Your task to perform on an android device: Go to RailYatri app and search for train from New Delhi to Amritsar Jn. on 29 Jun, 2023.
Image 0: 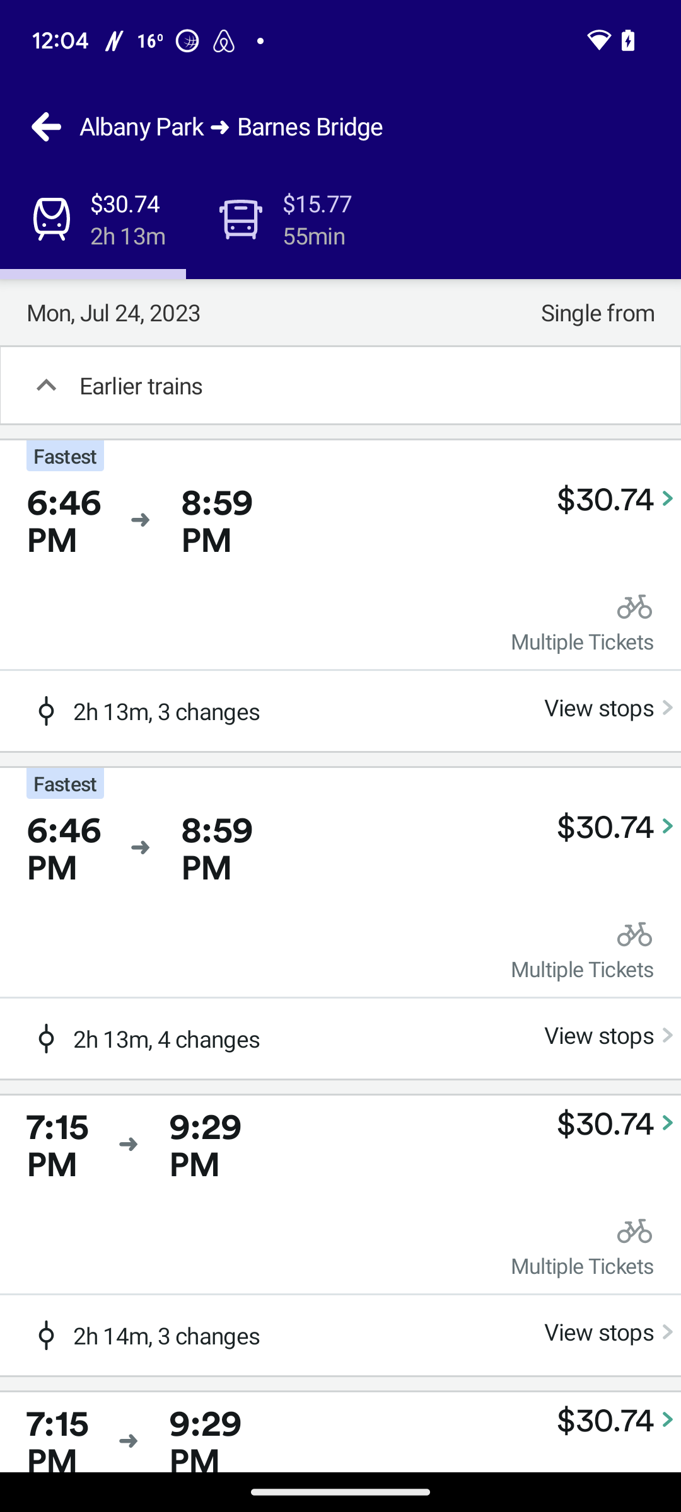
Go to RailYatri app
Step 0: open app "RailYatri"
Image 1: 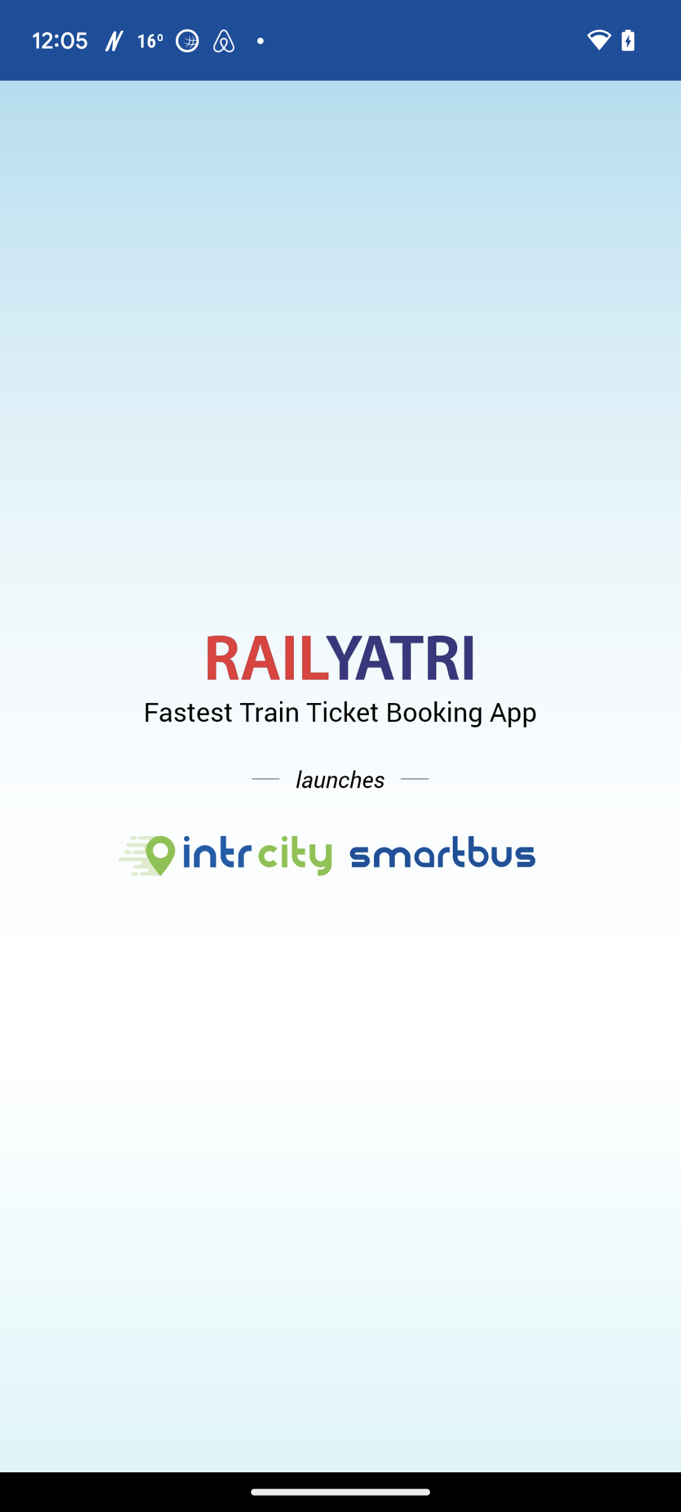
Go to RailYatri app
Step 1: wait
Image 2: 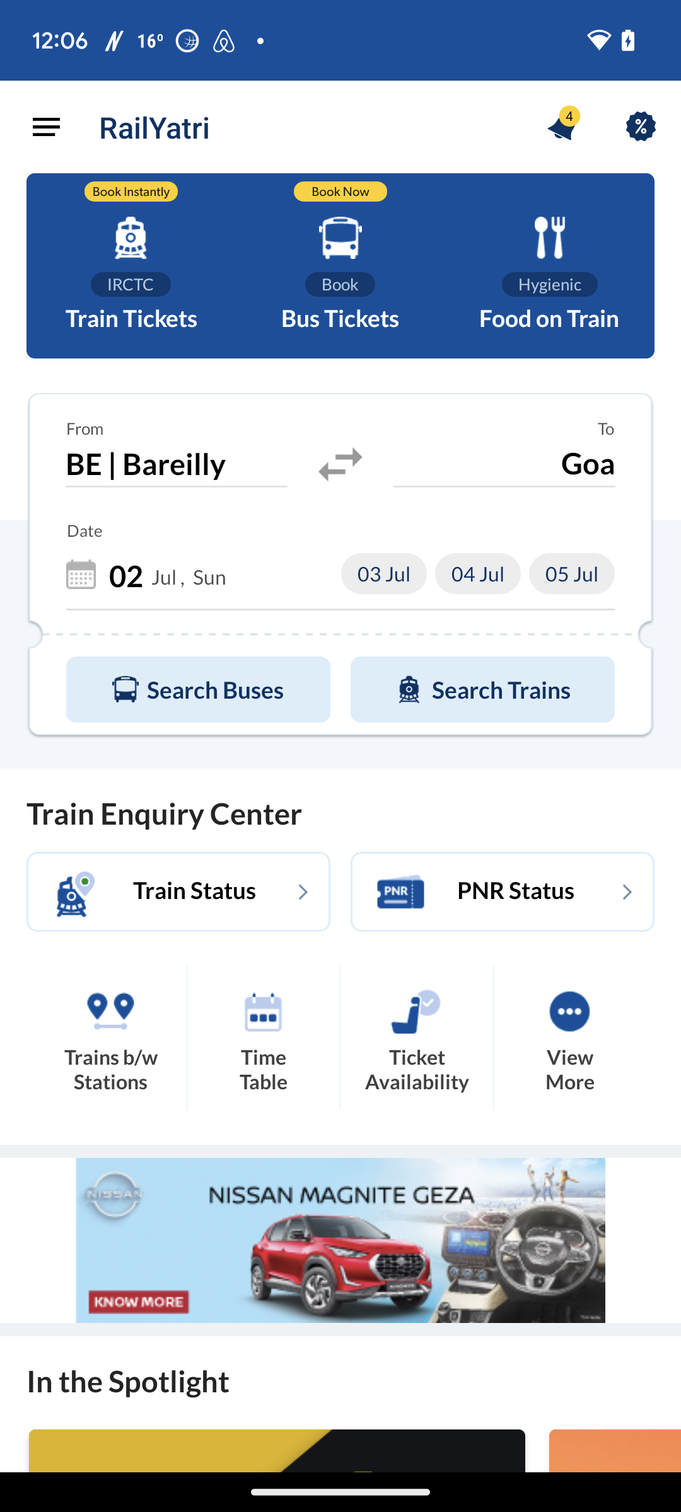
Click on the train tickets section
Step 2: click (131, 265)
Image 3: 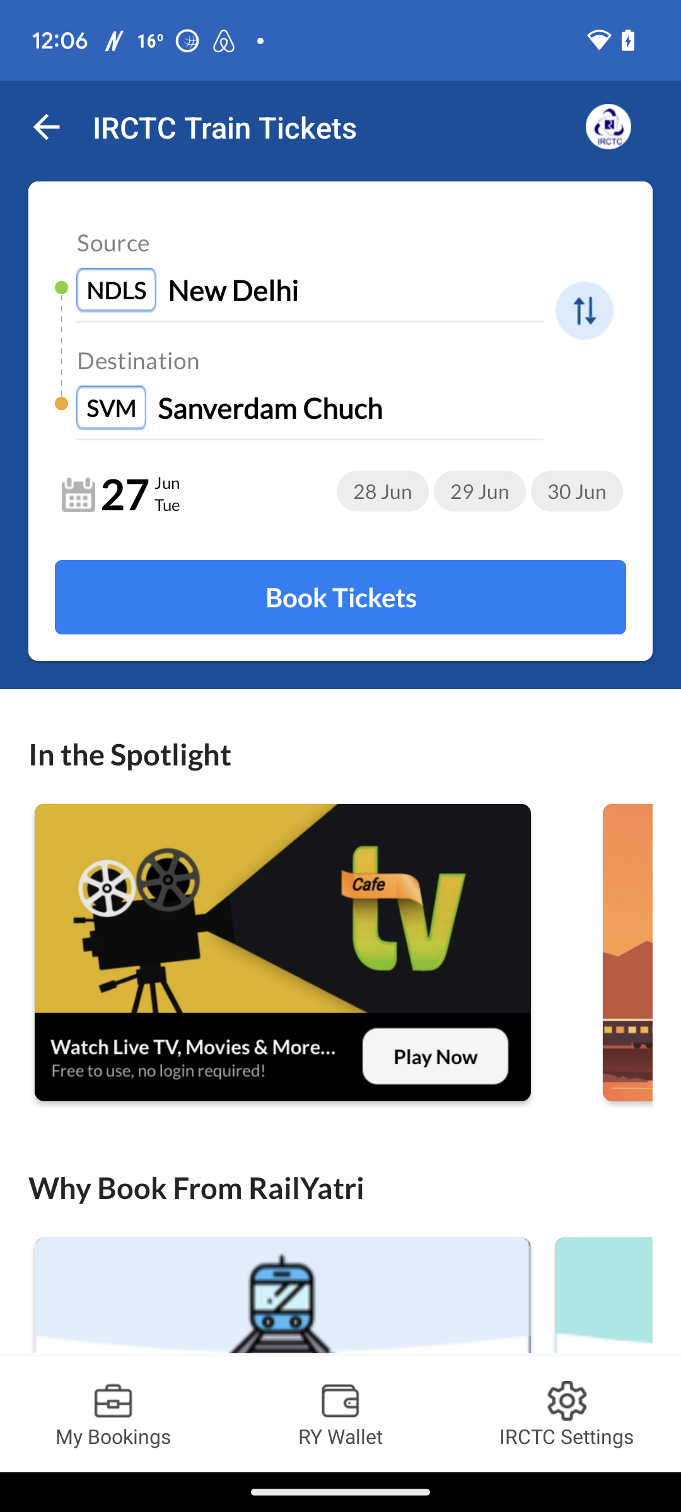
Click on the source text box
Step 3: click (248, 290)
Image 4: 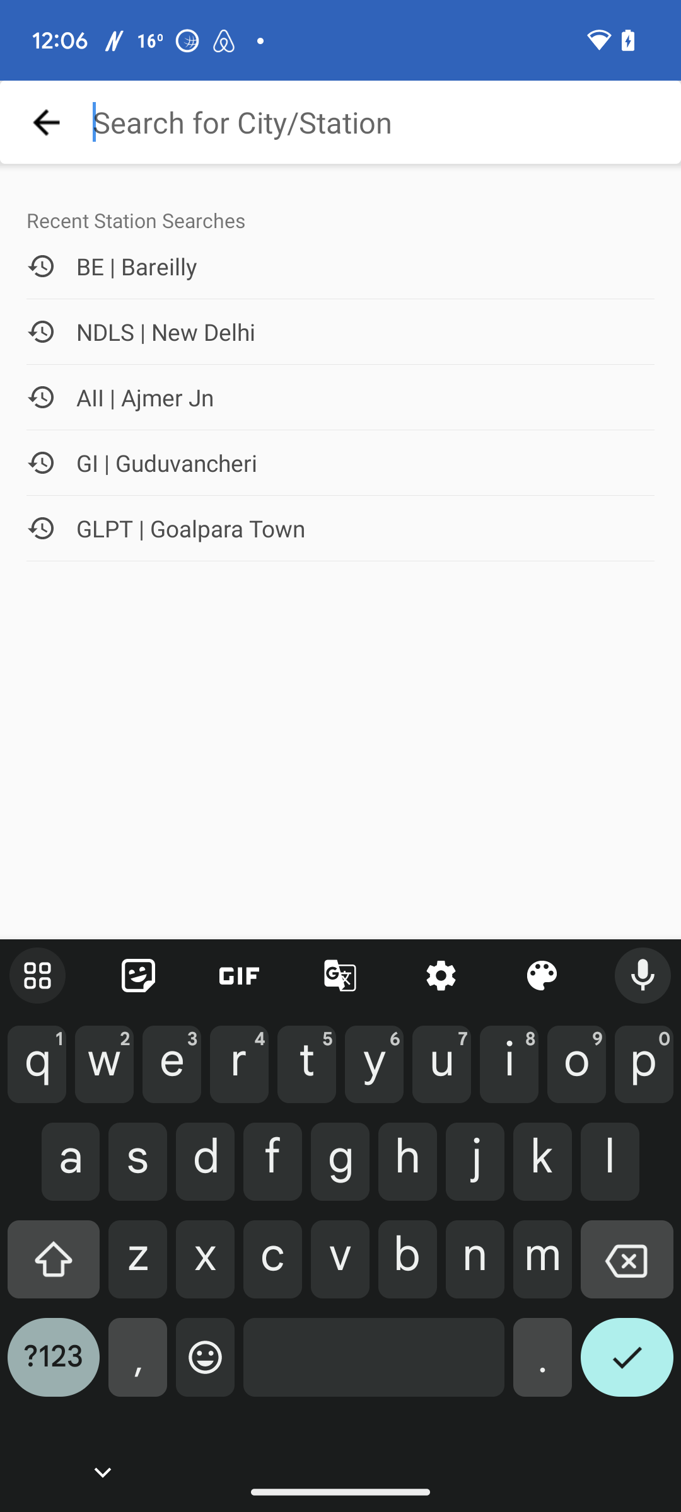
Enter the source as New Delhi
Step 4: type "New Delhi"
Image 5: 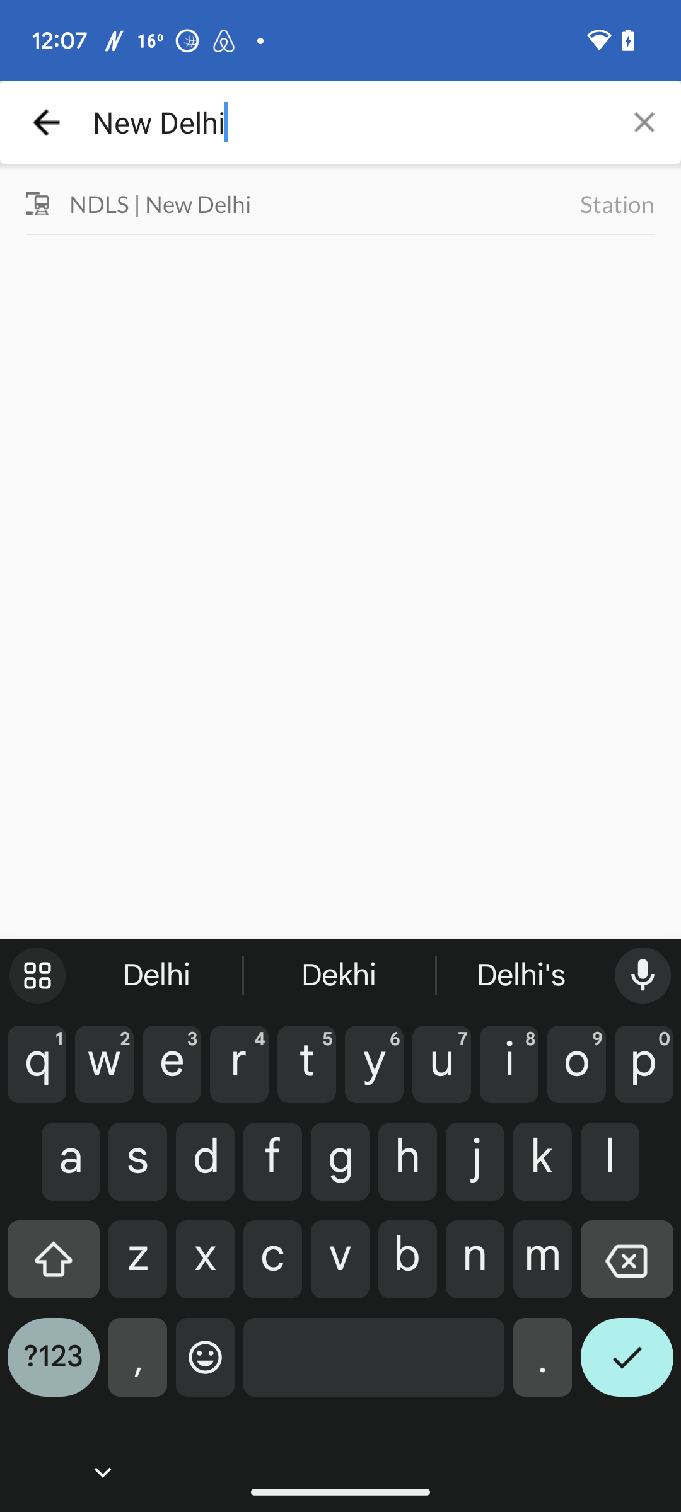
Click on the first result
Step 5: click (325, 203)
Image 6: 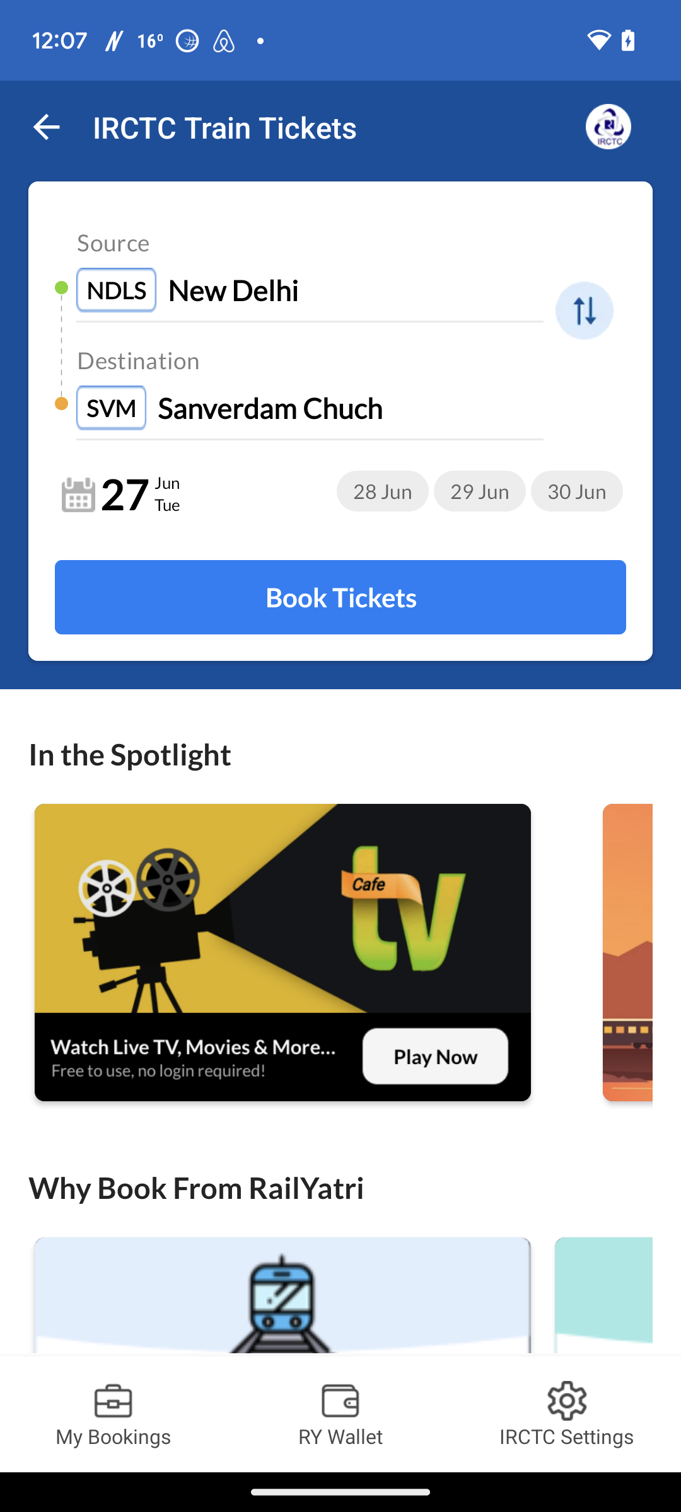
Click on the destination text box
Step 6: click (270, 408)
Image 8: 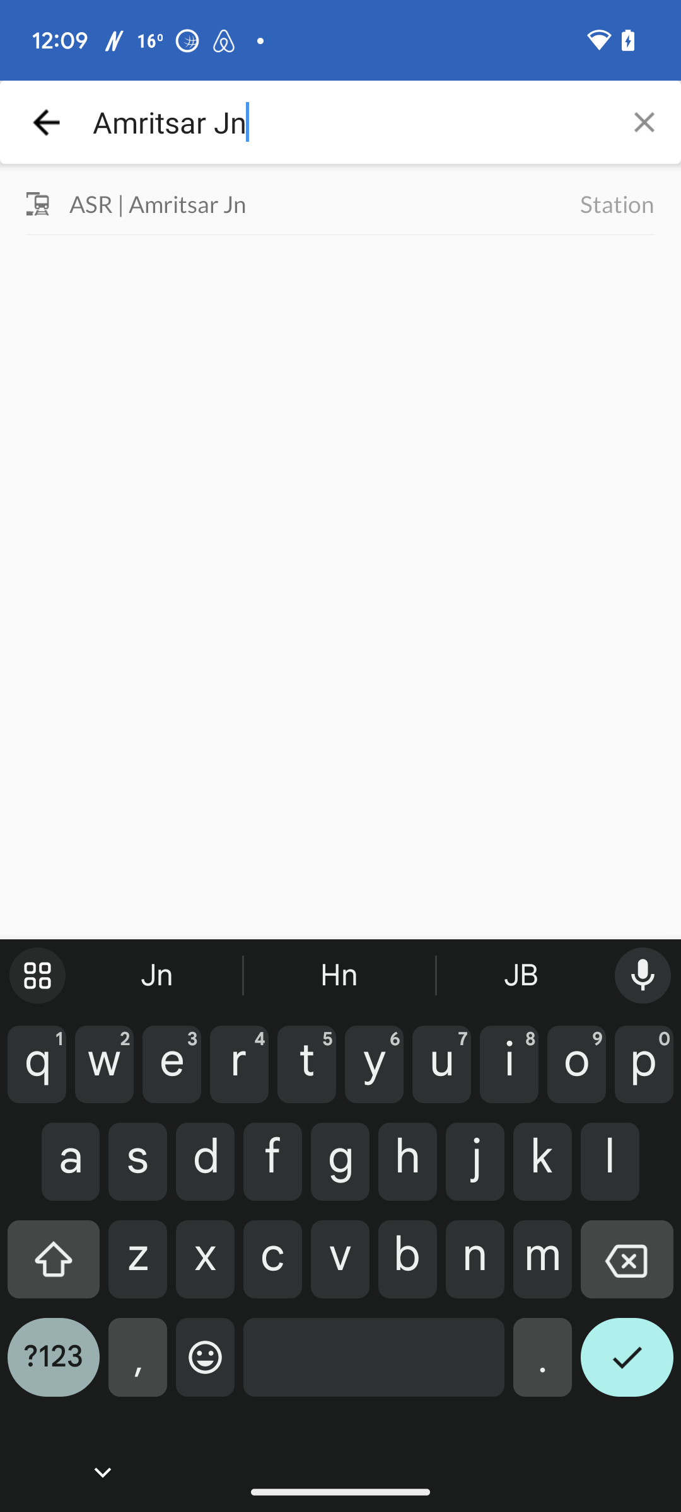
Click on the first result
Step 8: click (325, 203)
Image 9: 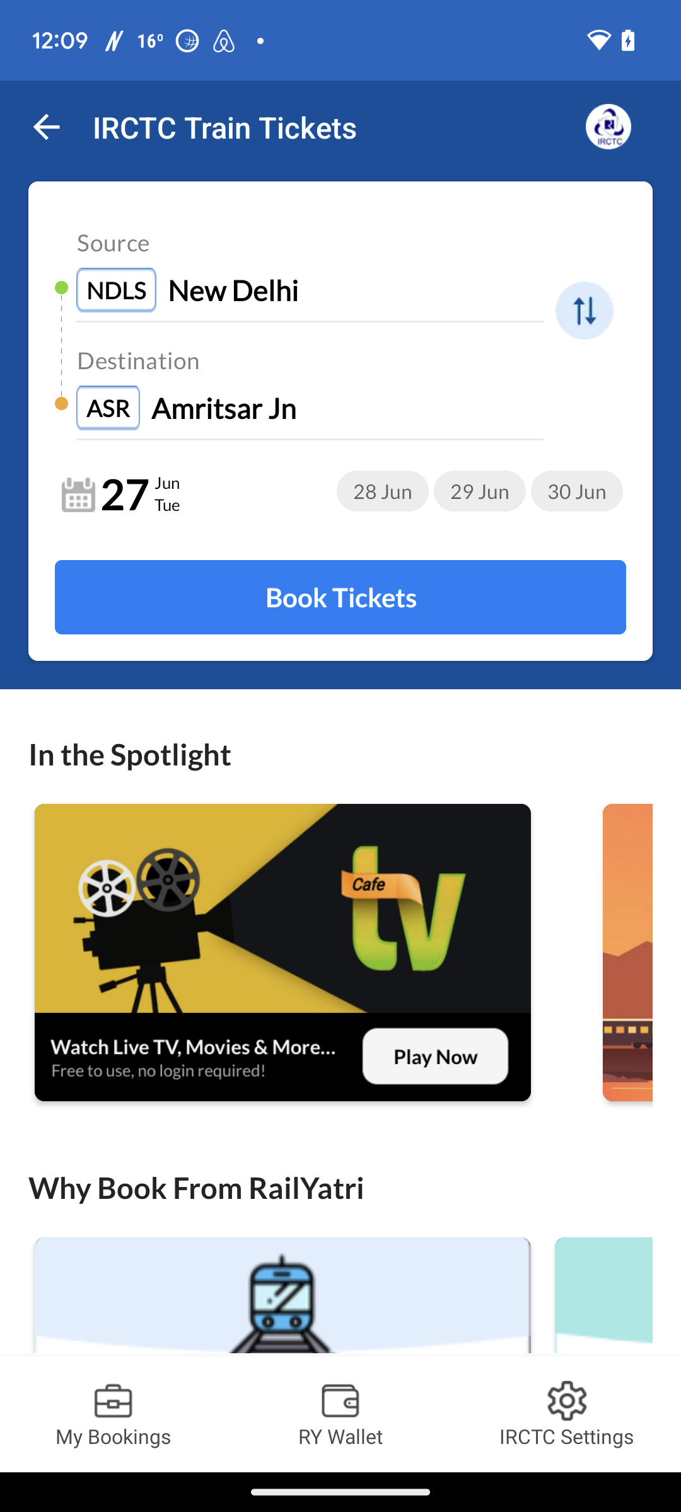
Set the departure date of 29 Jun.
Step 9: click (480, 491)
Image 10: 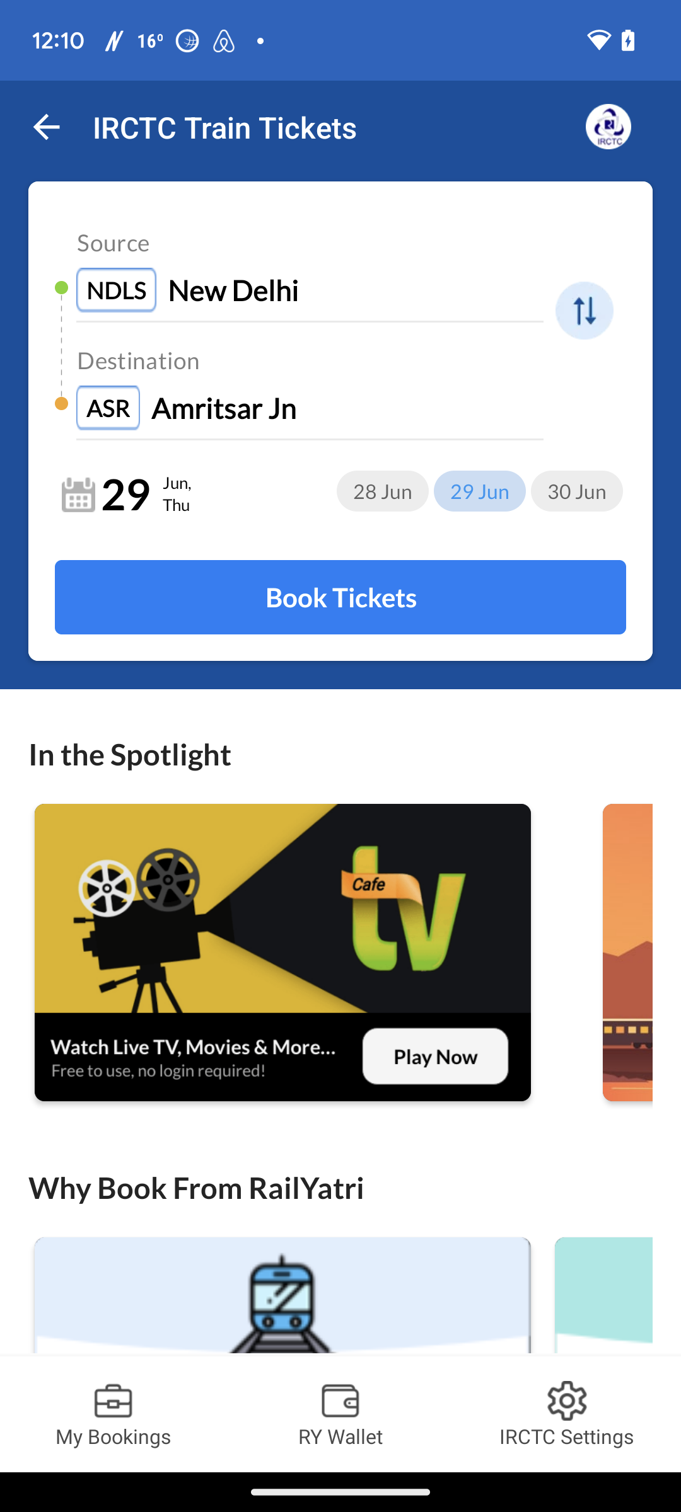
Click on book tickets
Step 10: click (340, 597)
Image 11: 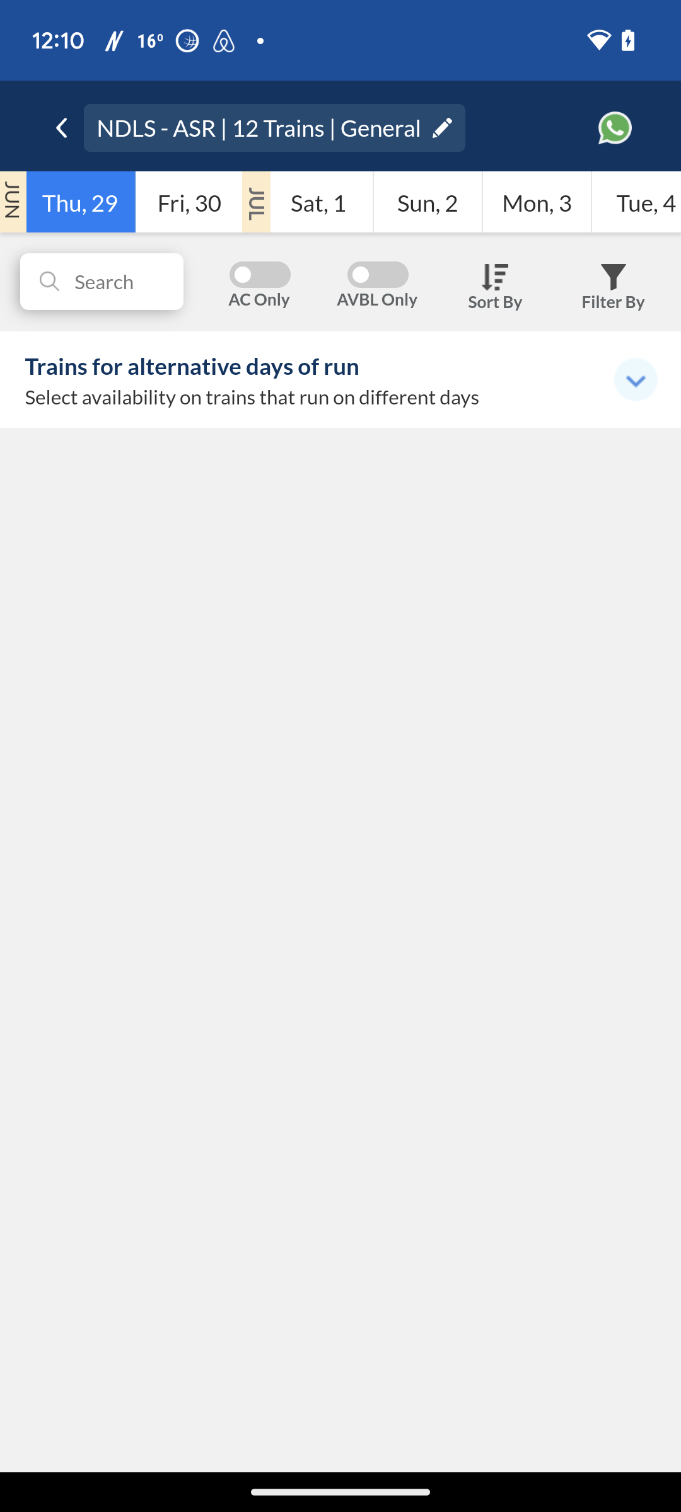
Click on book tickets
Step 11: wait